Your task to perform on an android device: I want to view the historical exchange rates of the GBP to USD over the last five years using the Xe app.
Image 1: 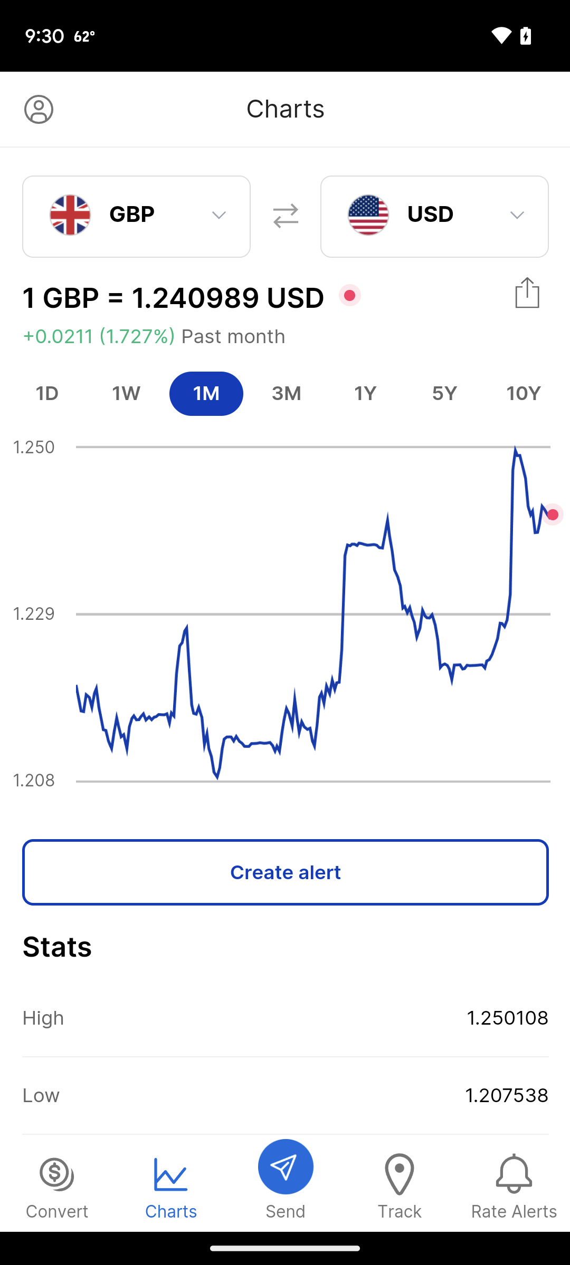
Click on the 5Y option 
Step 1: click (444, 393)